Your task to perform on an android device: These Diesel S- Ukiyo V2 Low Sneakers looking good and I want to add these sneakers to my wishlist, so add Diesel S- Ukiyo V2 Low Sneakers to my wishlist in Footshop app
Image 0: 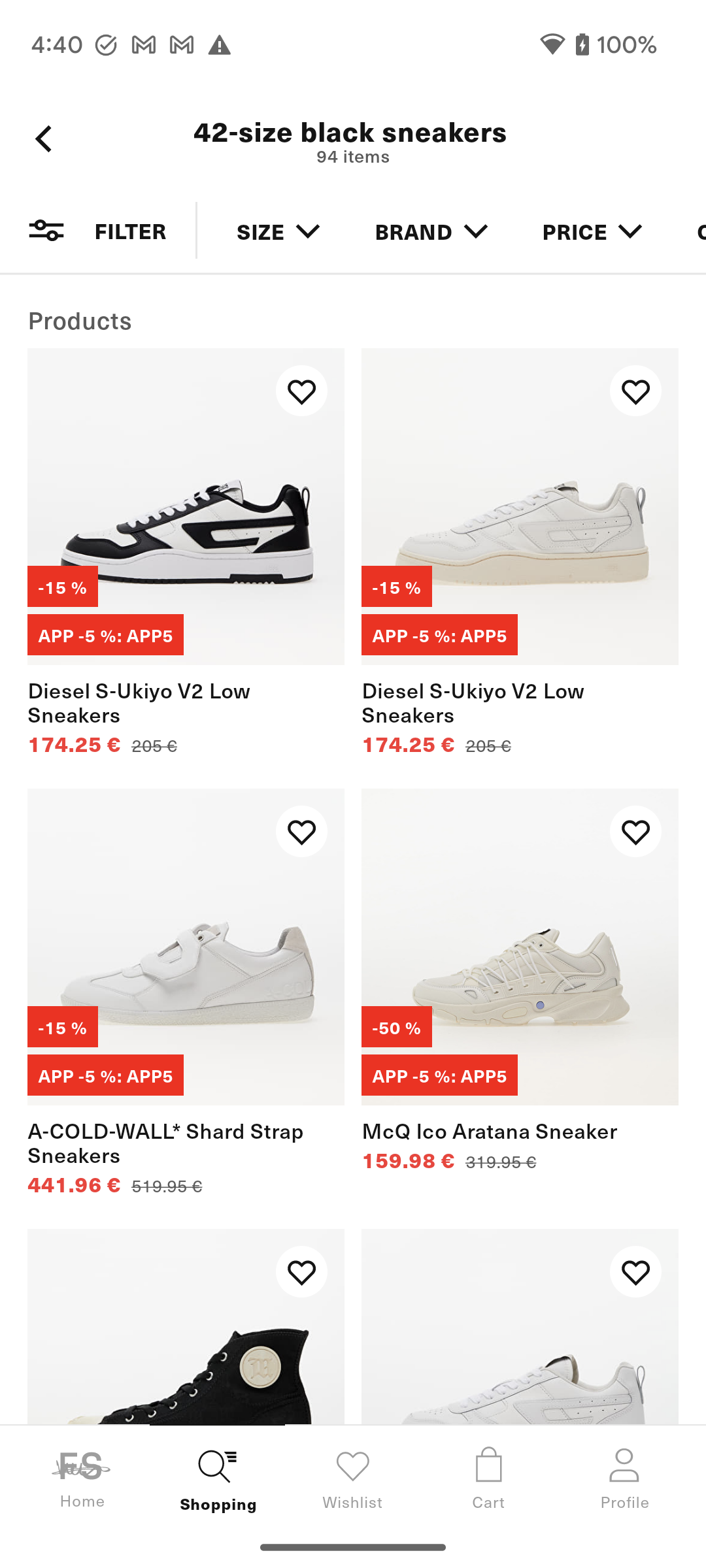
Click on the Diesel S- Ukiyo V2 Low Sneakers to view add to wishlist option
Step 0: click (186, 555)
Image 1: 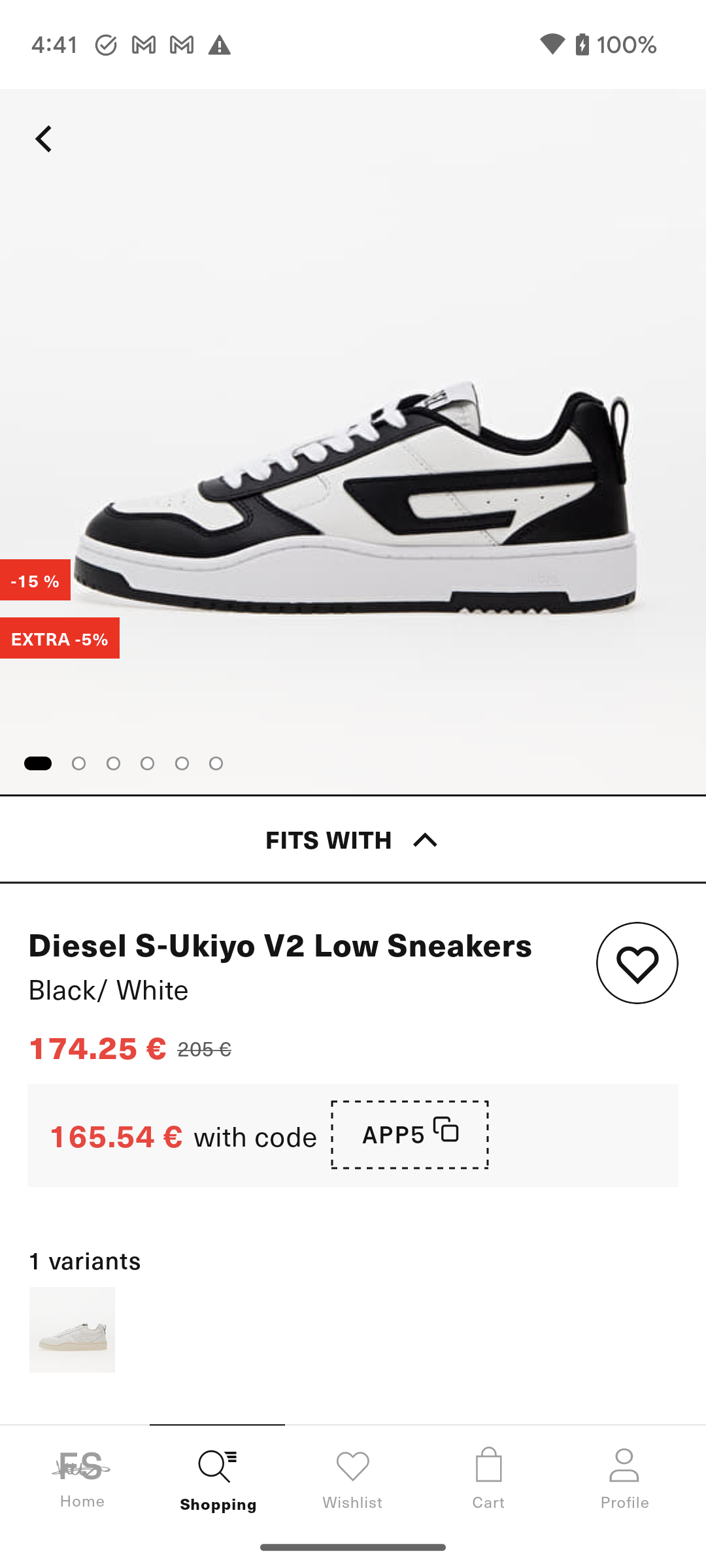
Click on the heart icon to add these sneakers to my wishlist
Step 1: click (637, 964)
Image 2: 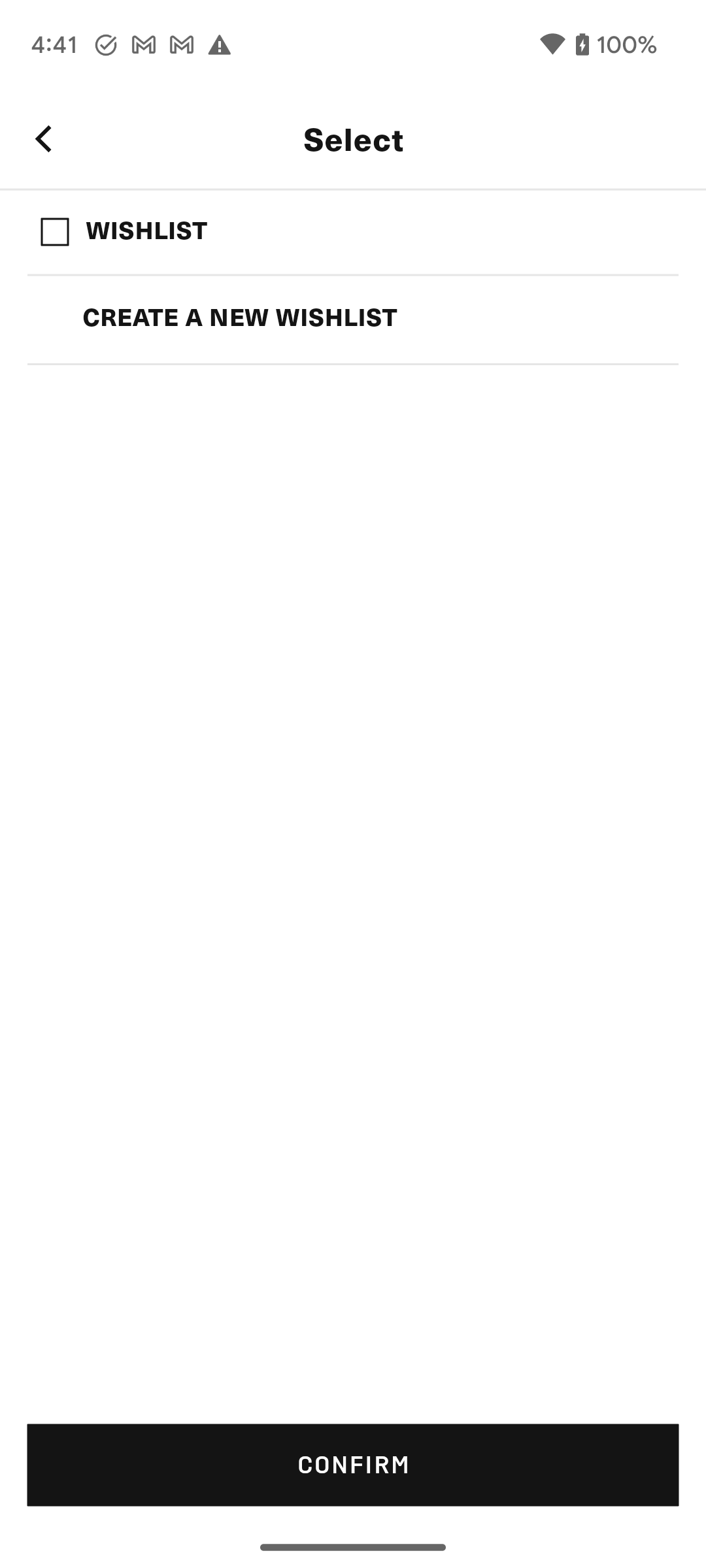
Click on the check box of wishlist to add these sneakers to wishlist.
Step 2: click (353, 233)
Image 3: 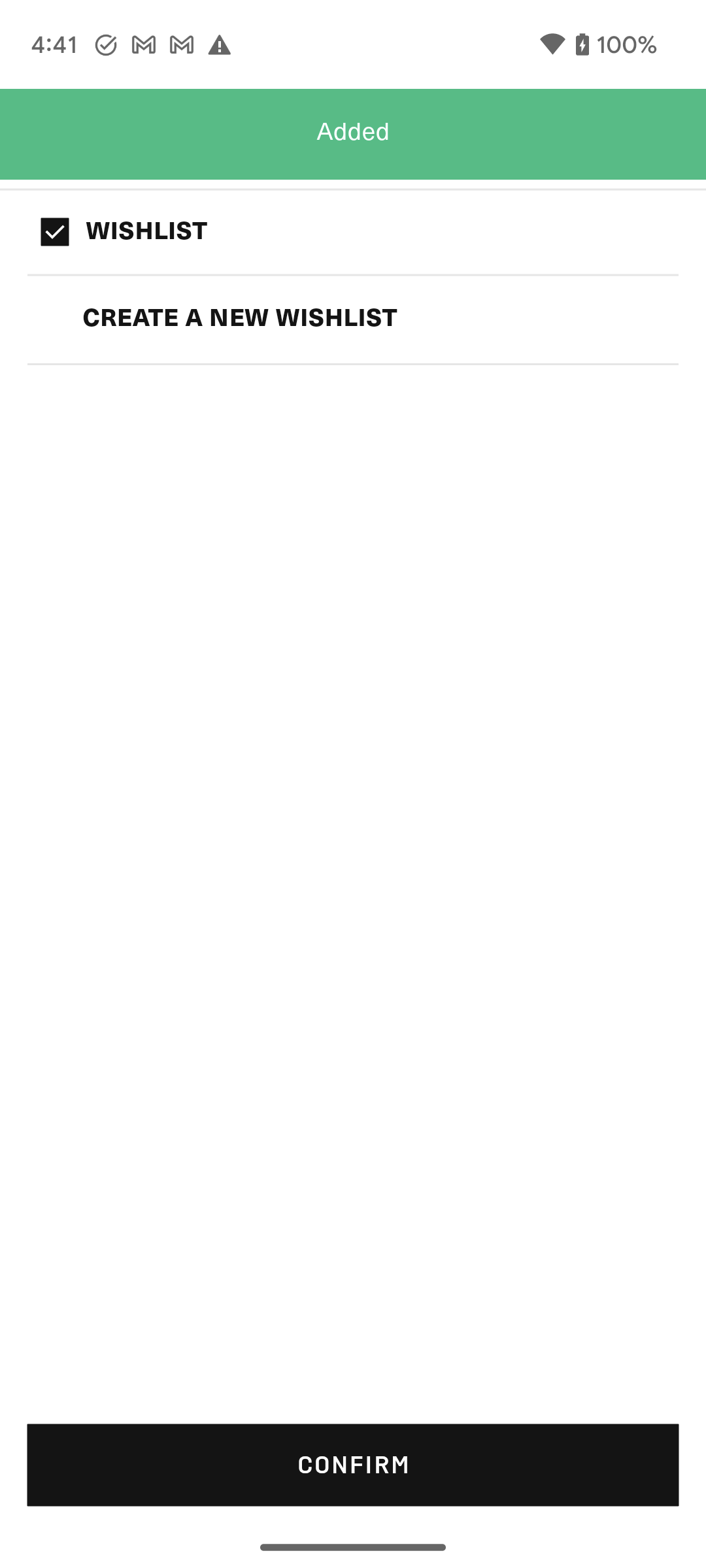
Click on the confirm button at the bottom of the screen
Step 3: click (353, 1464)